Your task to perform on an android device: In the To-do List app, edit the timing of the group discussion reminder from 5:00 PM to 4:00 PM.
Image 0: 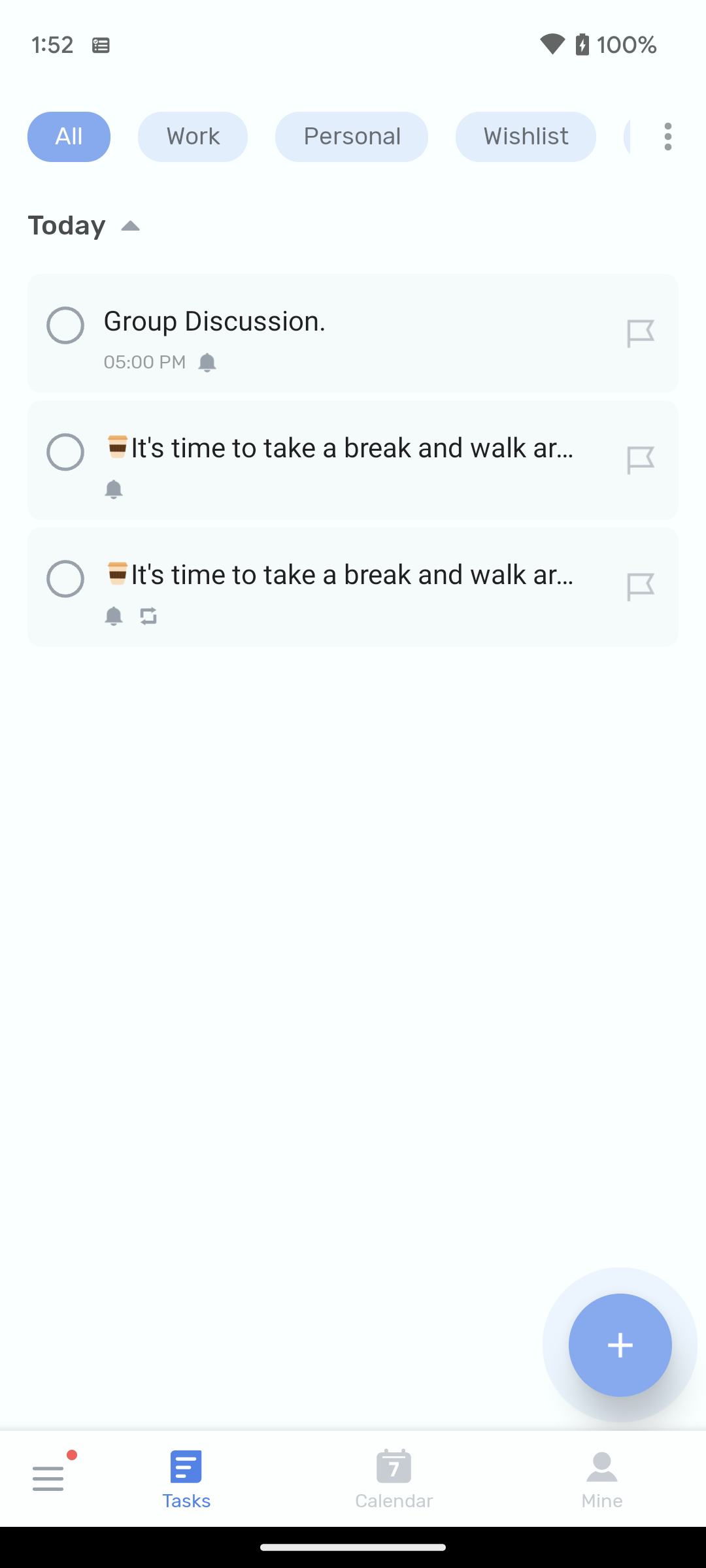
Click on the group discussion reminder on the top of the screen.
Step 0: click (186, 345)
Image 1: 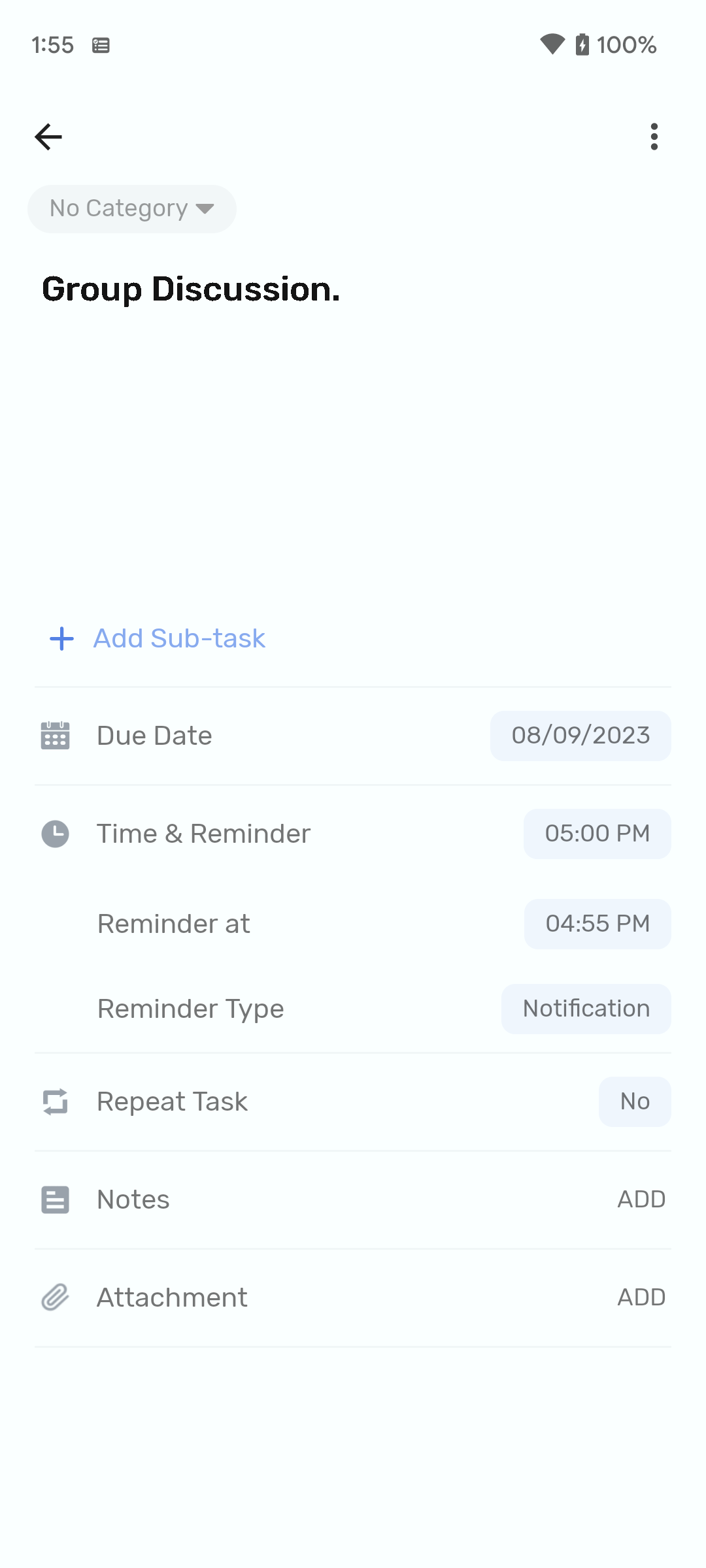
Click on the Time & Reminder tab on the screen.
Step 1: click (299, 834)
Image 2: 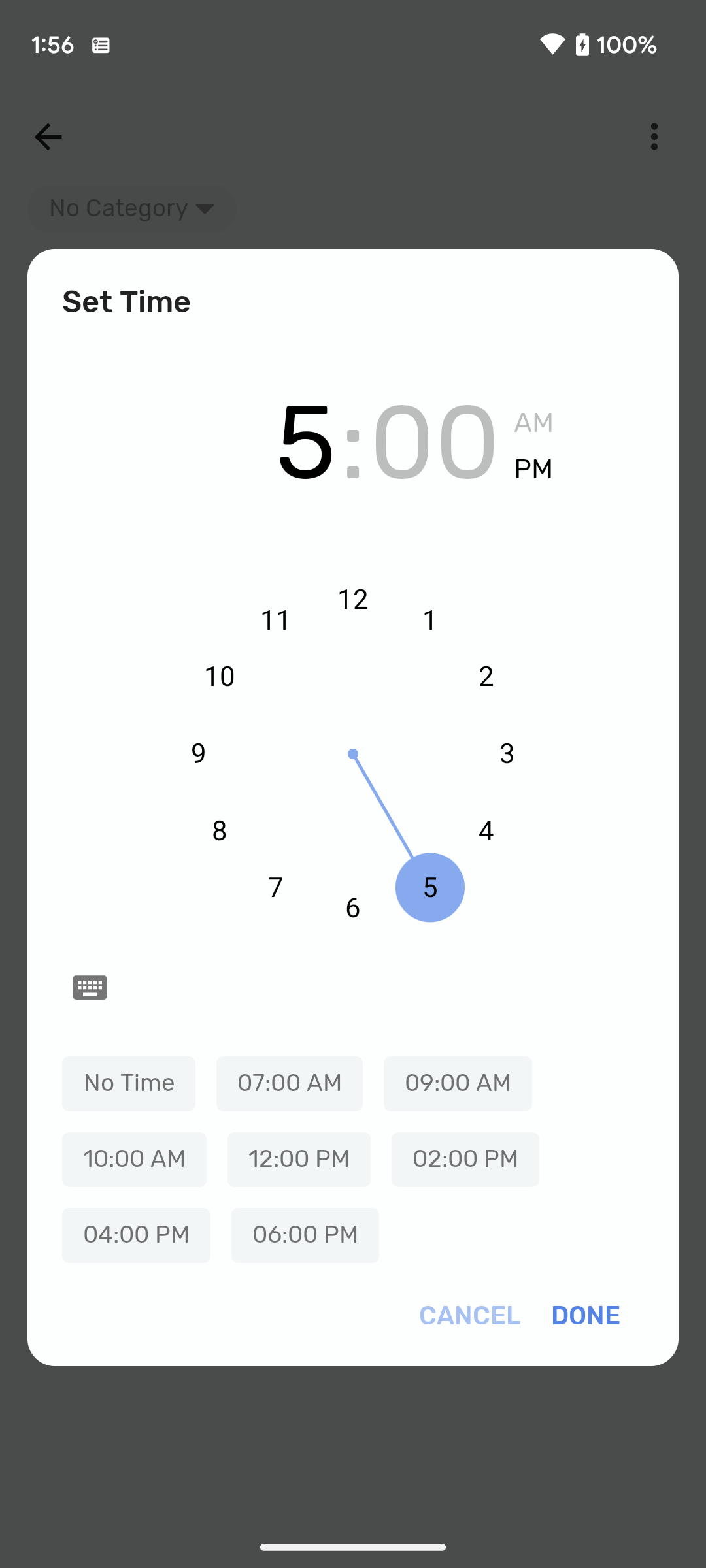
Select the hour as 4
Step 2: click (479, 825)
Image 3: 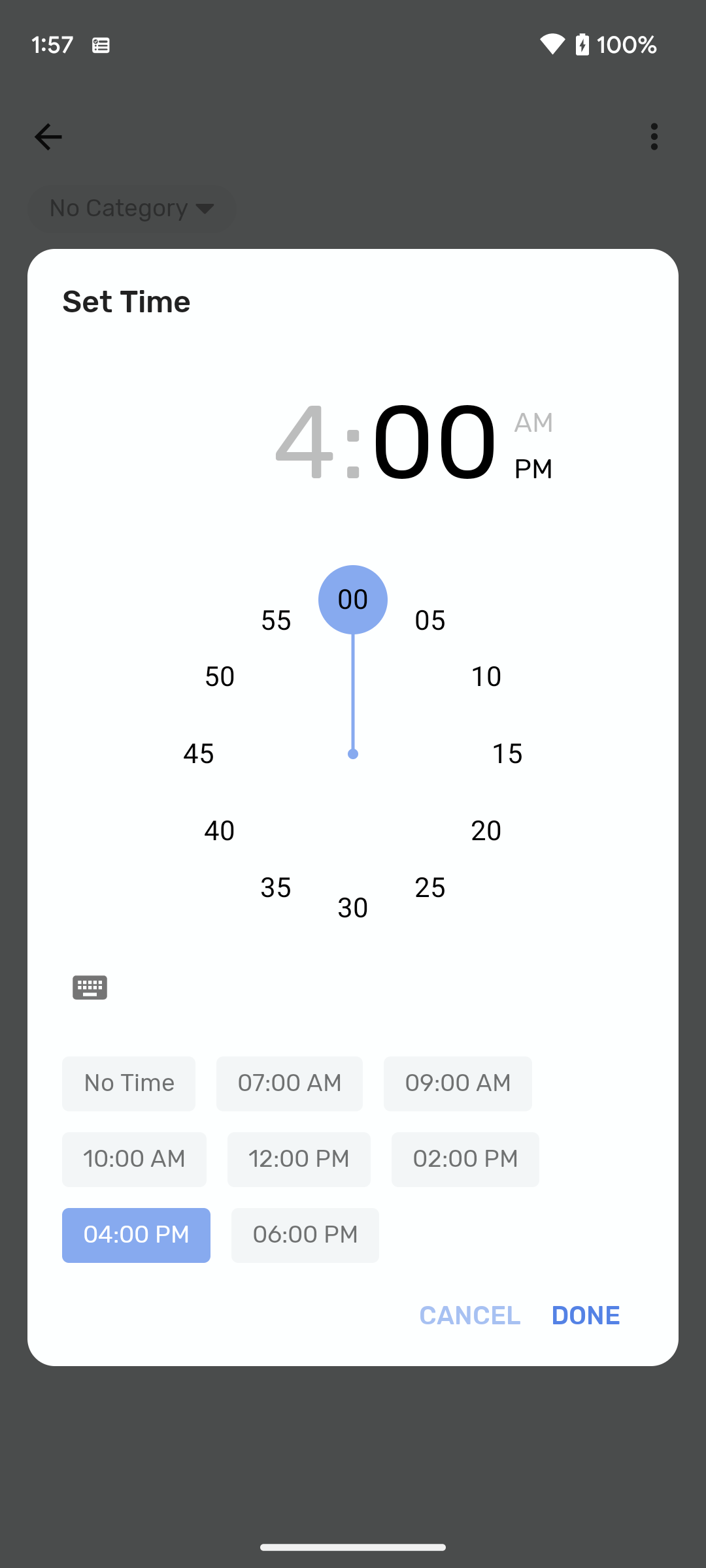
Click on the done option at the bottom right corner of the screen.
Step 3: click (586, 1316)